Your task to perform on an android device: I want to play my favorite singer's song, so play Lacrimosa by Wolfgang Amadeus Mozart in the Spotify app.
Image 0: 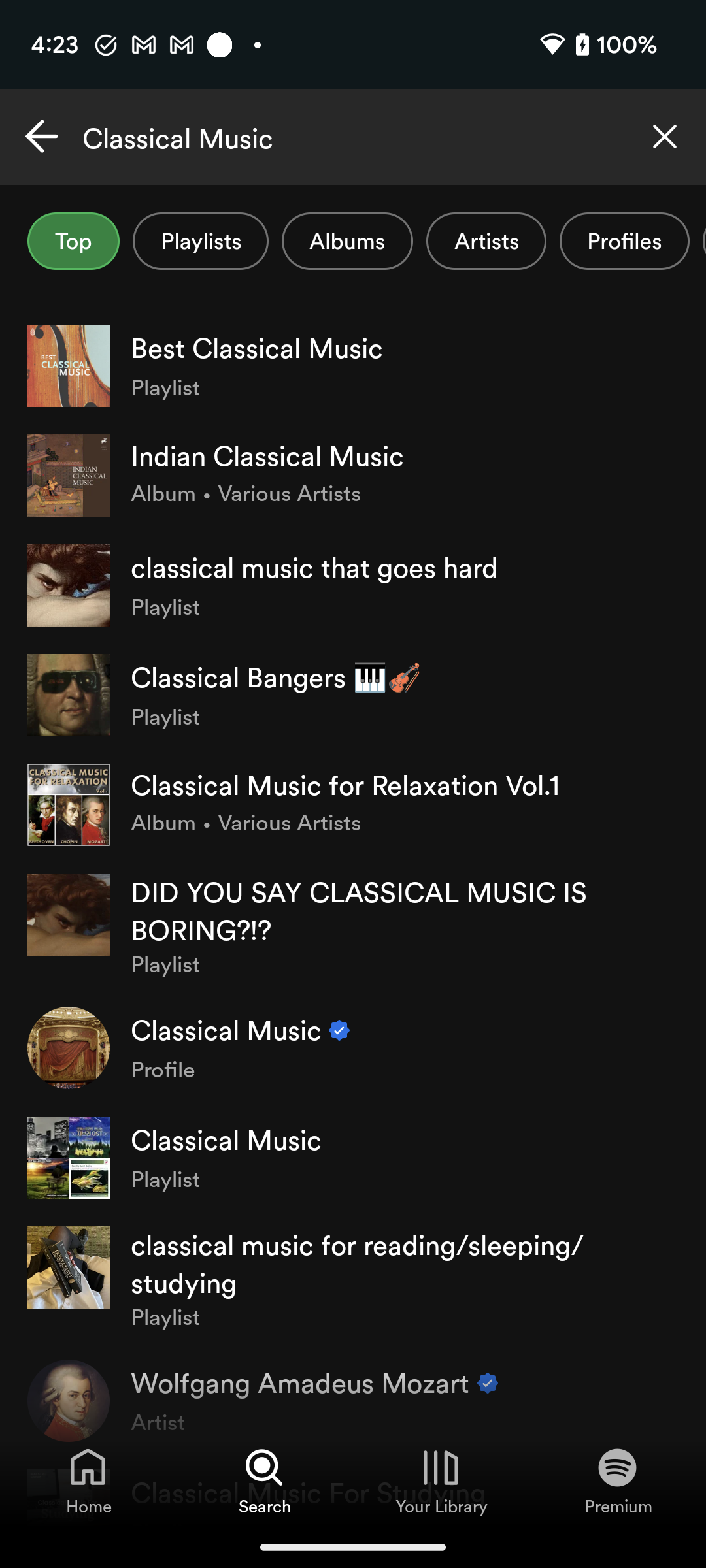
Click on the cross icon of the search bar to clear the search bar.
Step 0: click (664, 137)
Image 1: 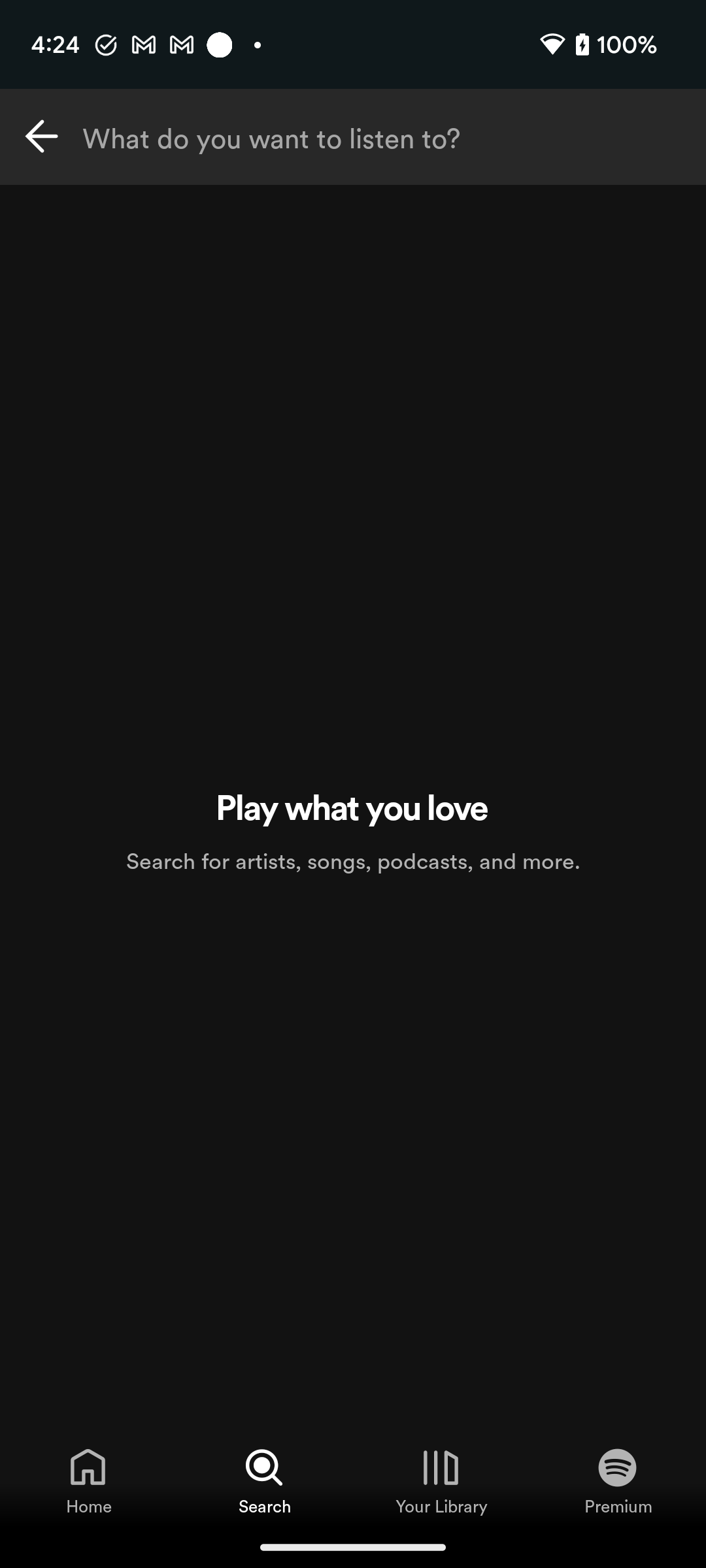
Click on the search bar to search for the Lacrimosa song.
Step 1: click (352, 137)
Image 2: 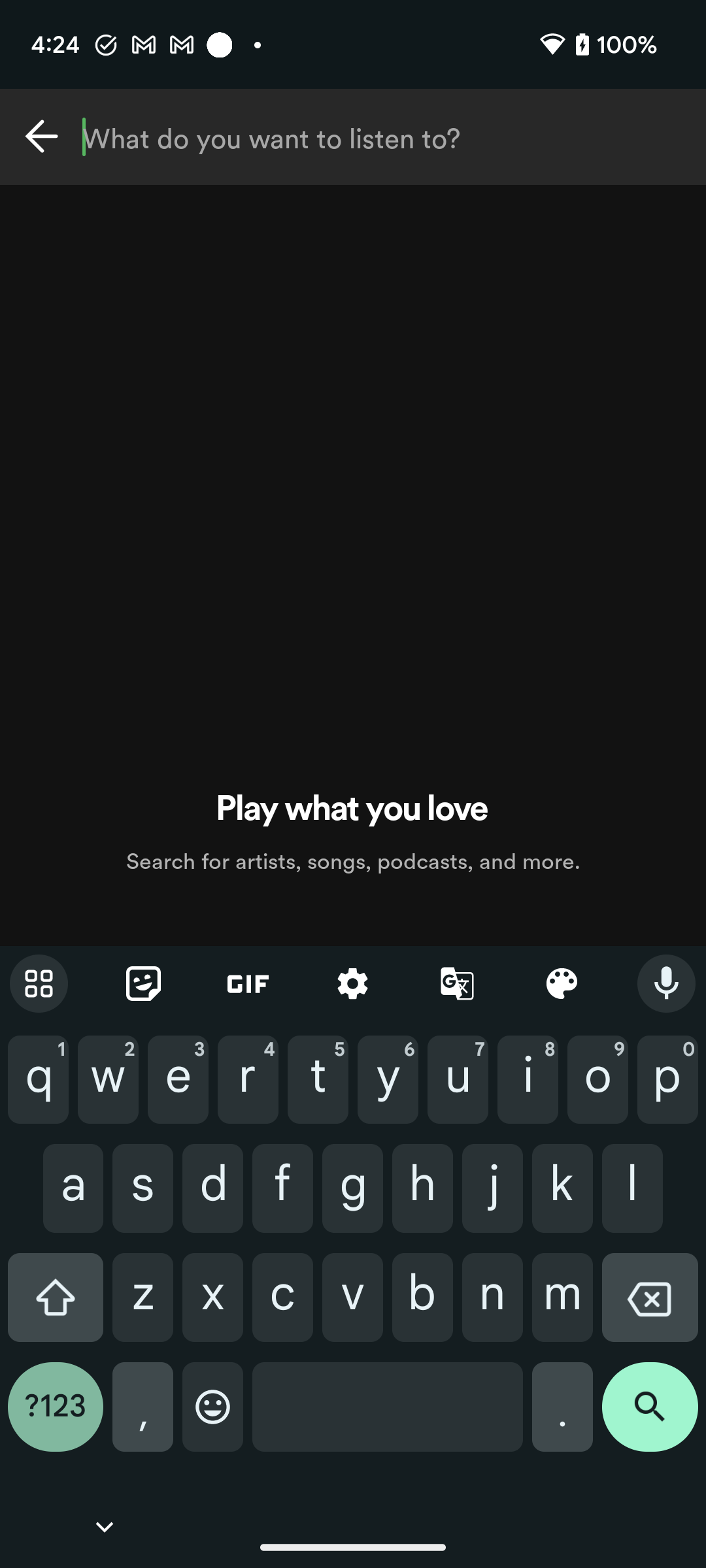
Type Lacrimosa in the search bar to search for this songs.
Step 2: type "Lacrimosa"
Image 3: 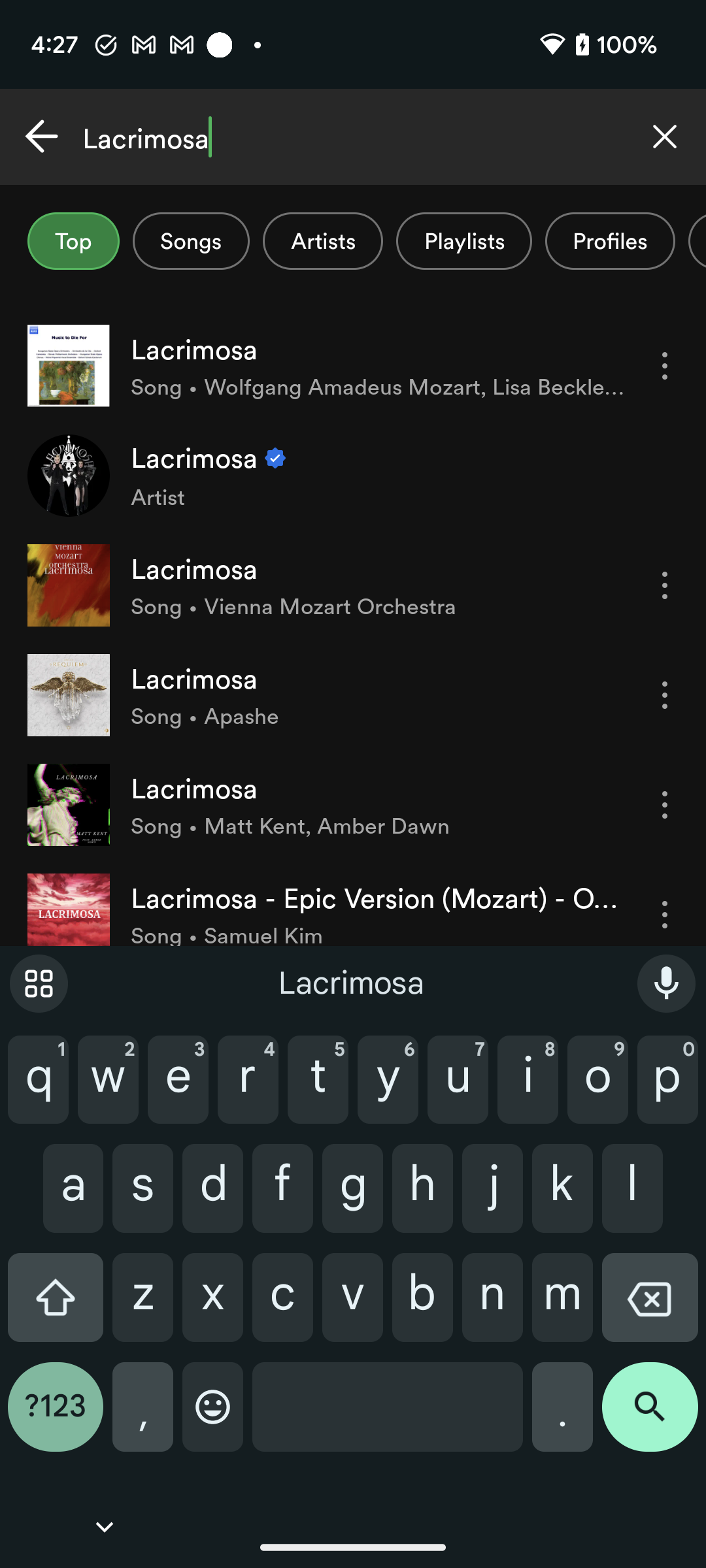
Click on the Lacrimosa song by Wolfgang Amadeus Mozart to play this song.
Step 3: click (377, 349)